Your task to perform on an android device: Read the Yerma pdf in the PocketBook app.
Image 0: 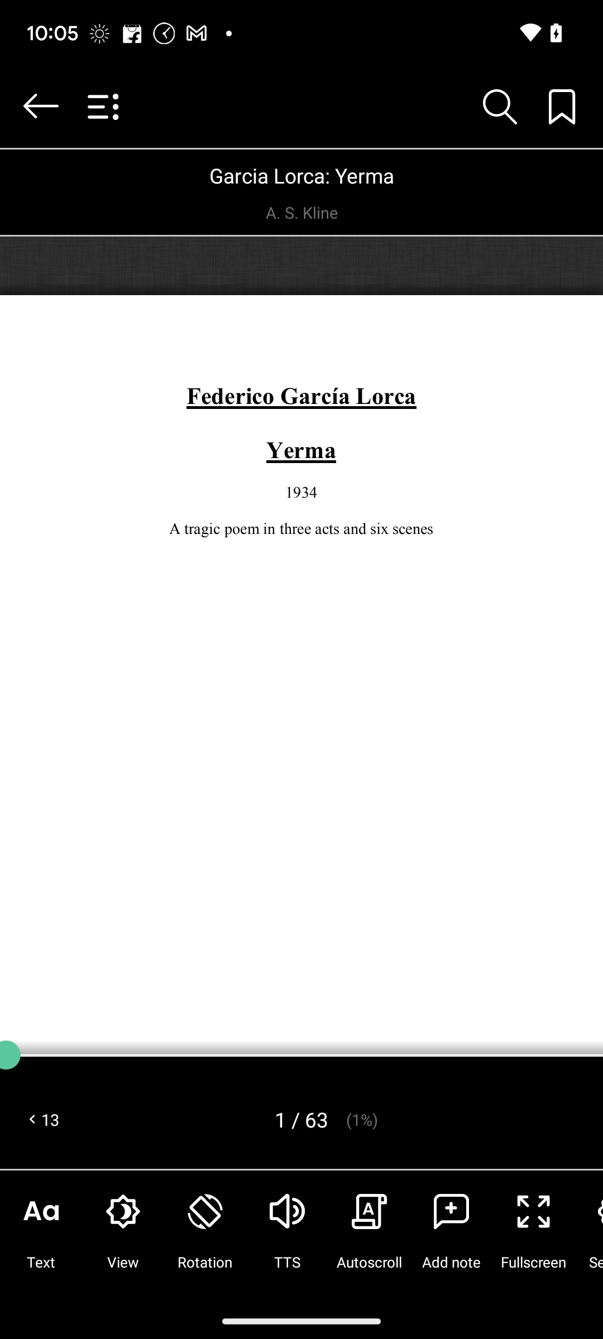
Swipe left to read the book.
Step 0: scroll right